Your task to perform on an android device: I want to search for hotels in Hawaii.
Image 0: 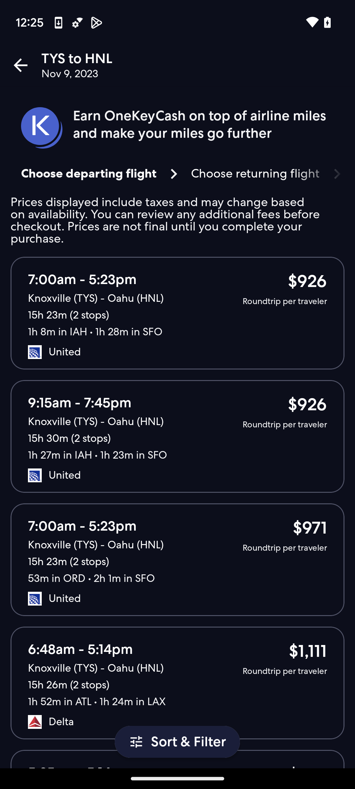
Go back.
Step 0: press back button
Image 1: 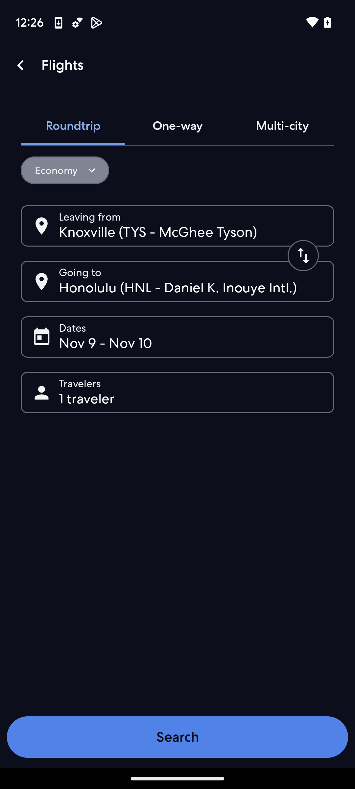
Go back.
Step 1: press back button
Image 2: 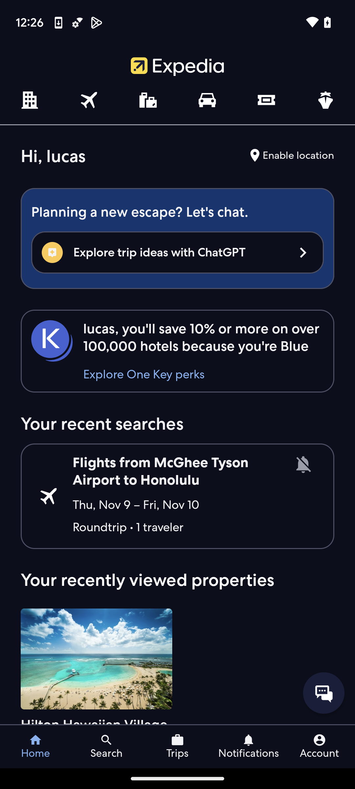
Click on search.
Step 2: click (102, 744)
Image 3: 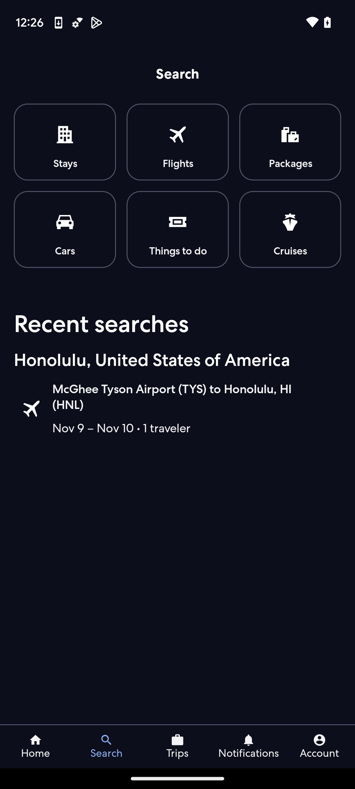
Click on Stays.
Step 3: click (177, 185)
Image 4: 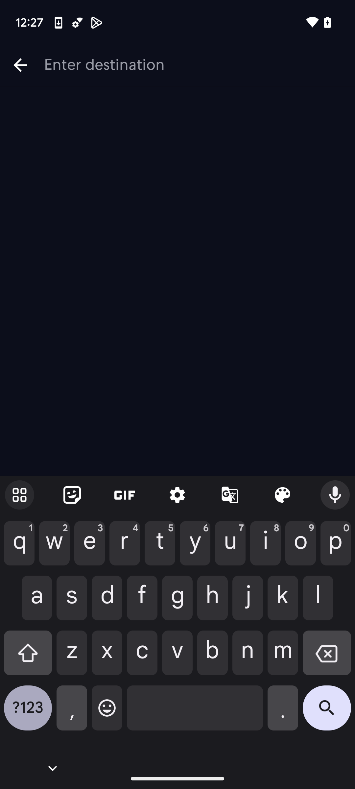
Type Hawaii.
Step 4: type "Hawaii."
Image 5: 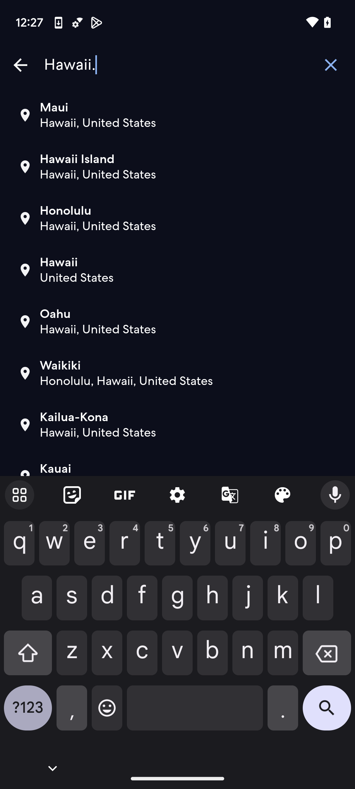
Select Hawaii.
Step 5: click (59, 262)
Image 6: 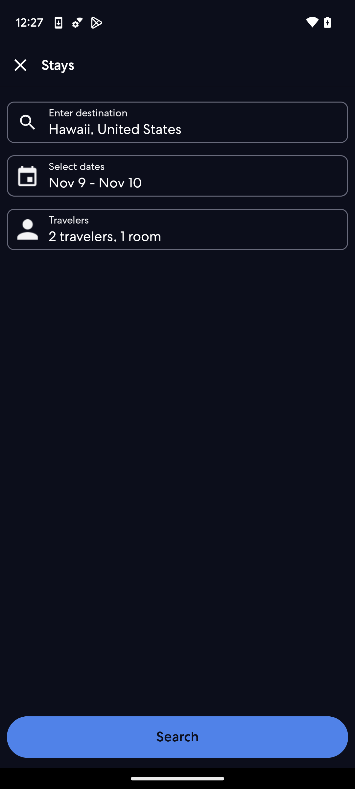
Click on search.
Step 6: click (177, 737)
Image 7: 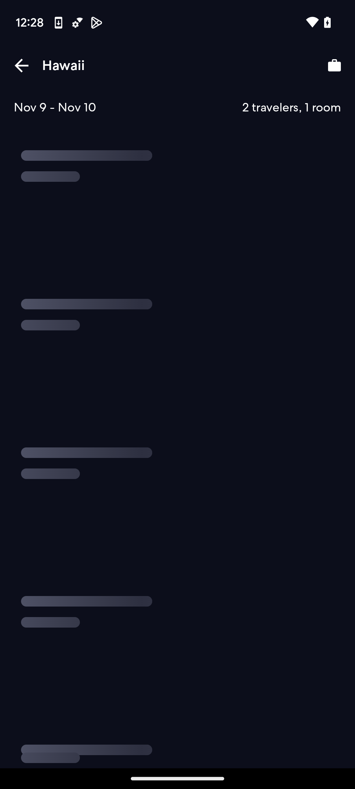
Click on search.
Step 7: wait